Your task to perform on an android device: My brother and I are planning a trip to China to tour the Great Wall of China. Find a flight for two persons travelling in the Economy class on November 20 from Sao Paulo - GRU International Airport to Beijing China (PEK) Airport using the gotogate app.
Image 0: 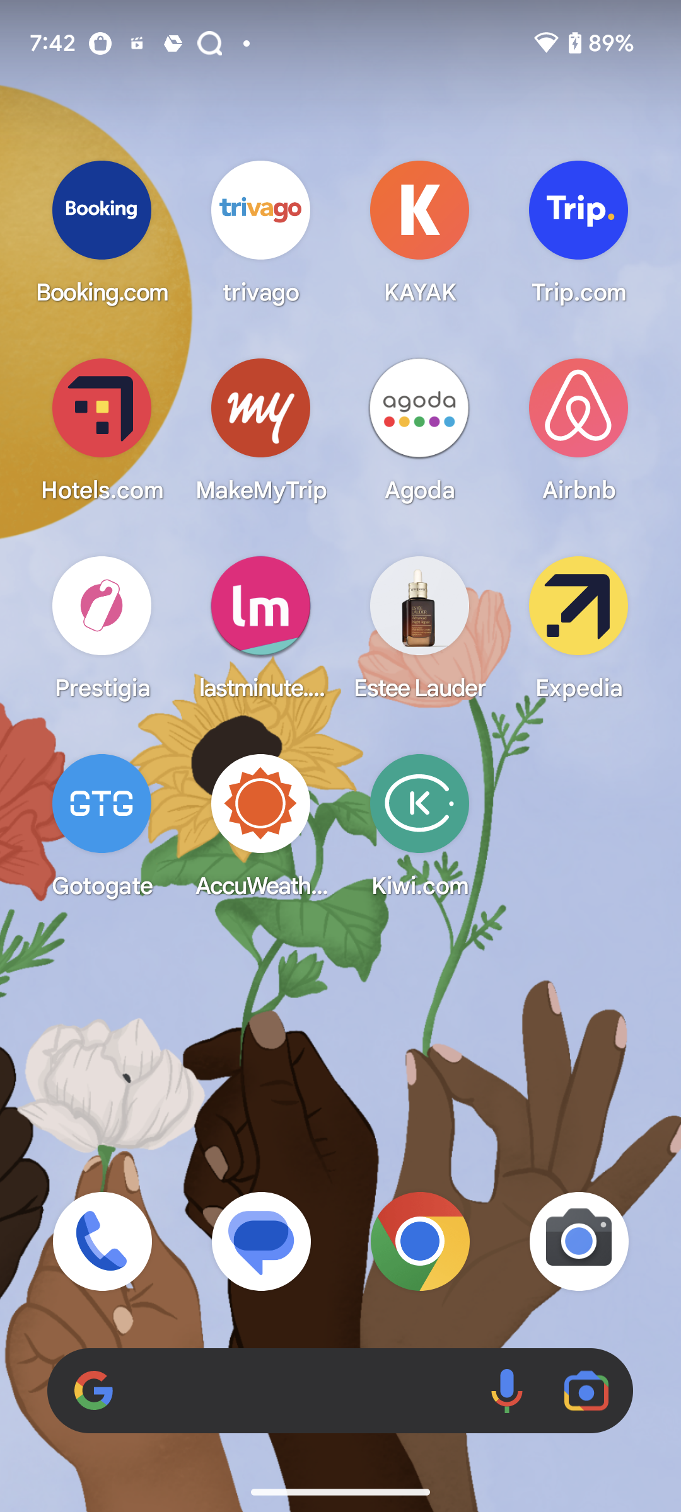
Open Gotogate app
Step 0: open app "Gotogate"
Image 1: 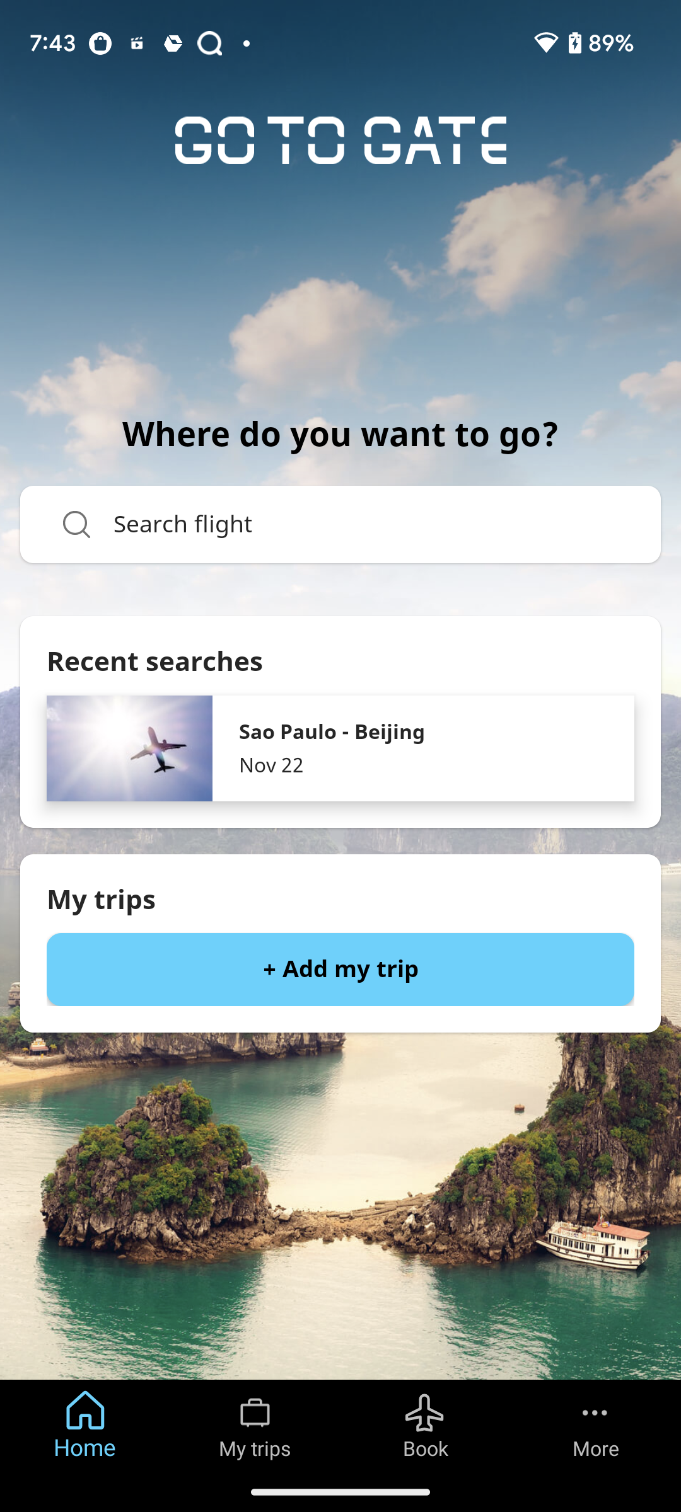
Click on the Search flight search bar
Step 1: click (367, 524)
Image 2: 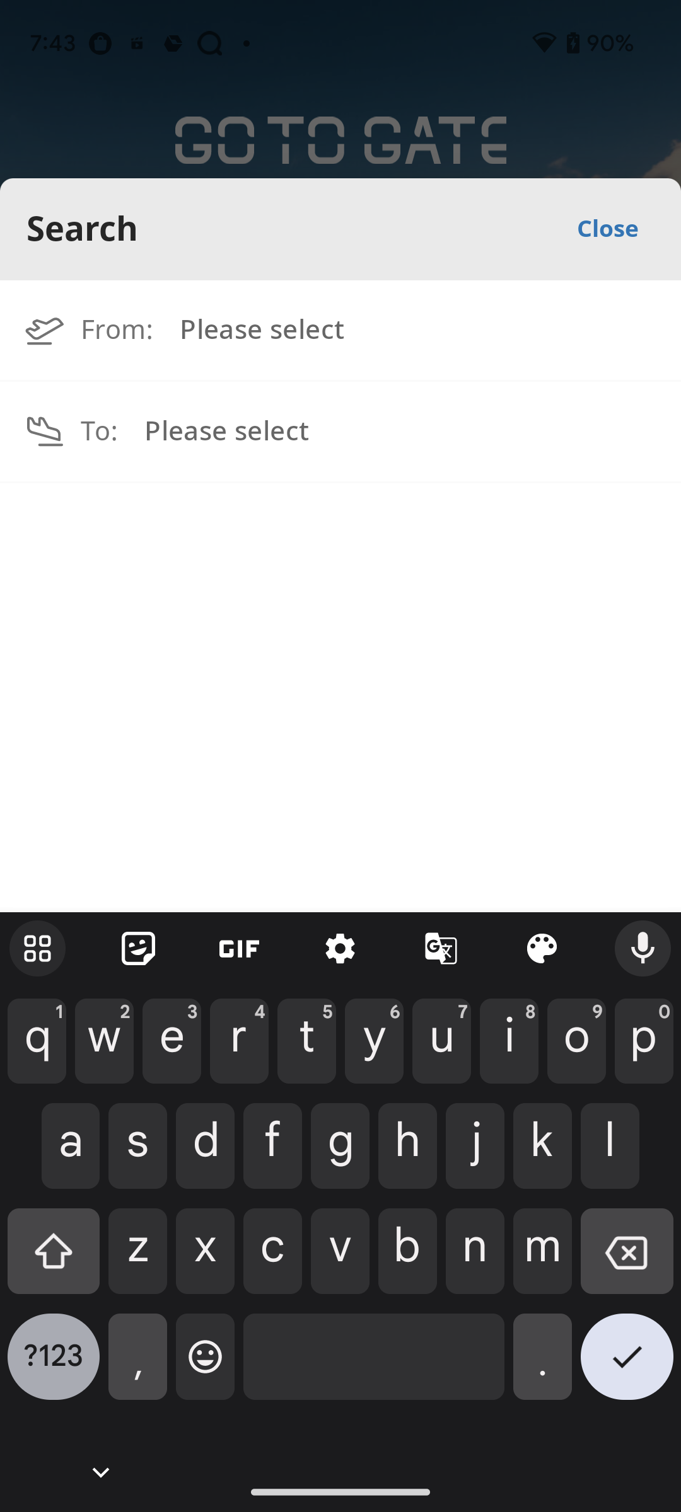
search for Sao Paulo
Step 2: type "sao paulo"
Image 3: 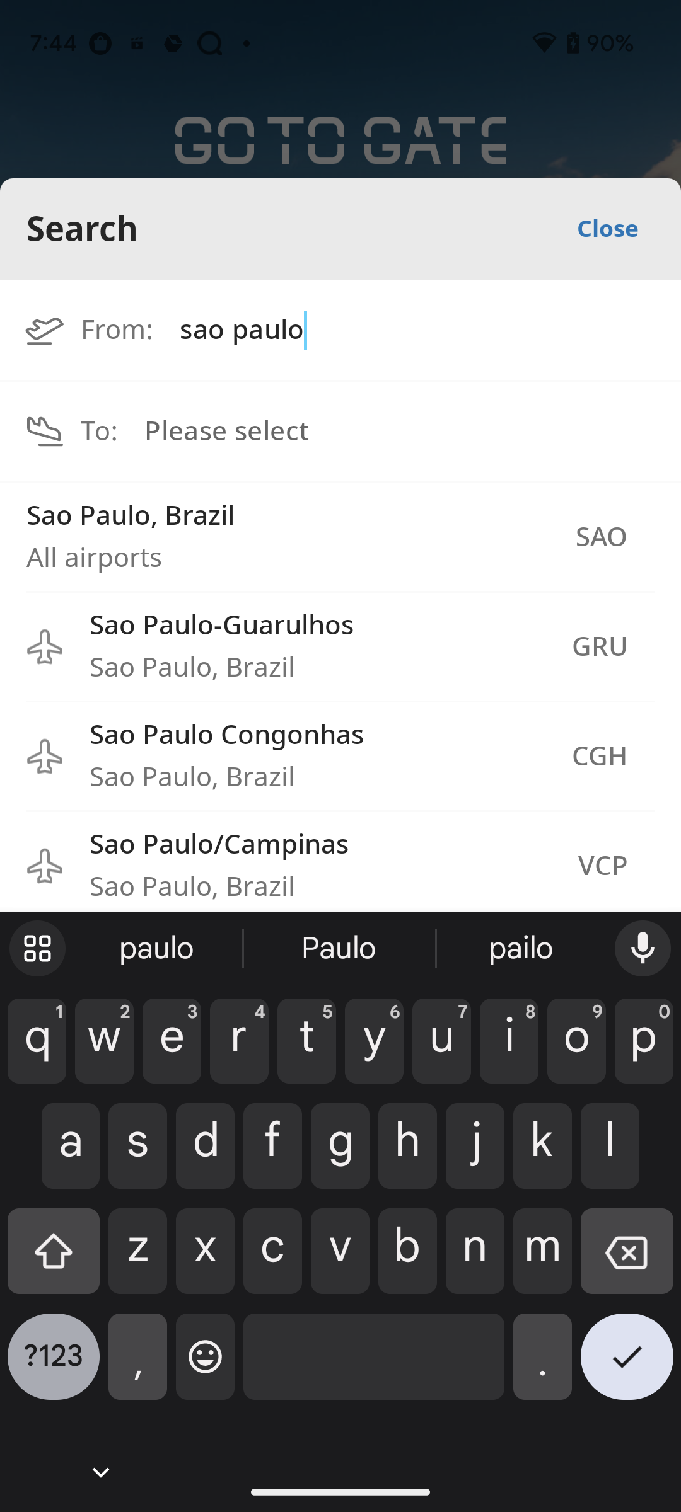
select Sao paulo - Guarulhos GRU Airport
Step 3: click (317, 668)
Image 4: 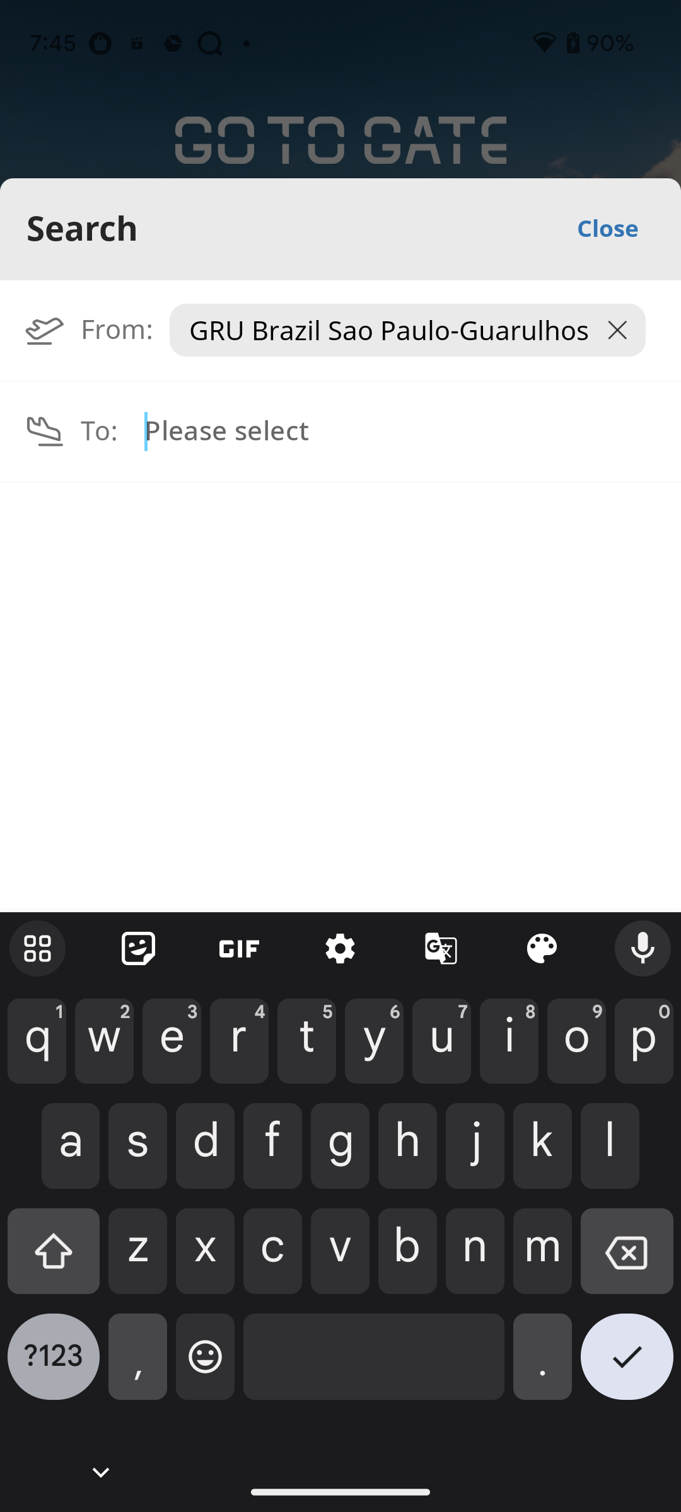
search for Beijing
Step 4: type "Beijing"
Image 5: 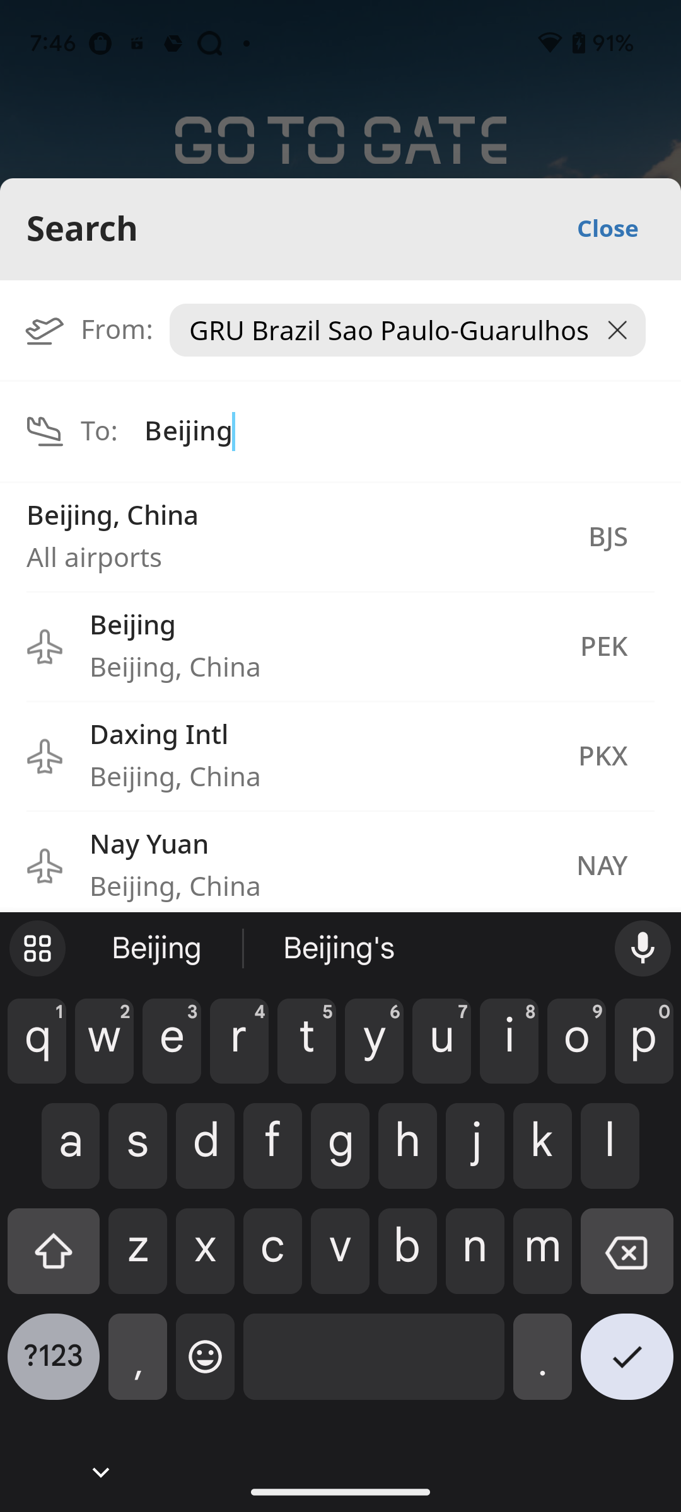
Select Beijing PEK Airport
Step 5: click (321, 626)
Image 6: 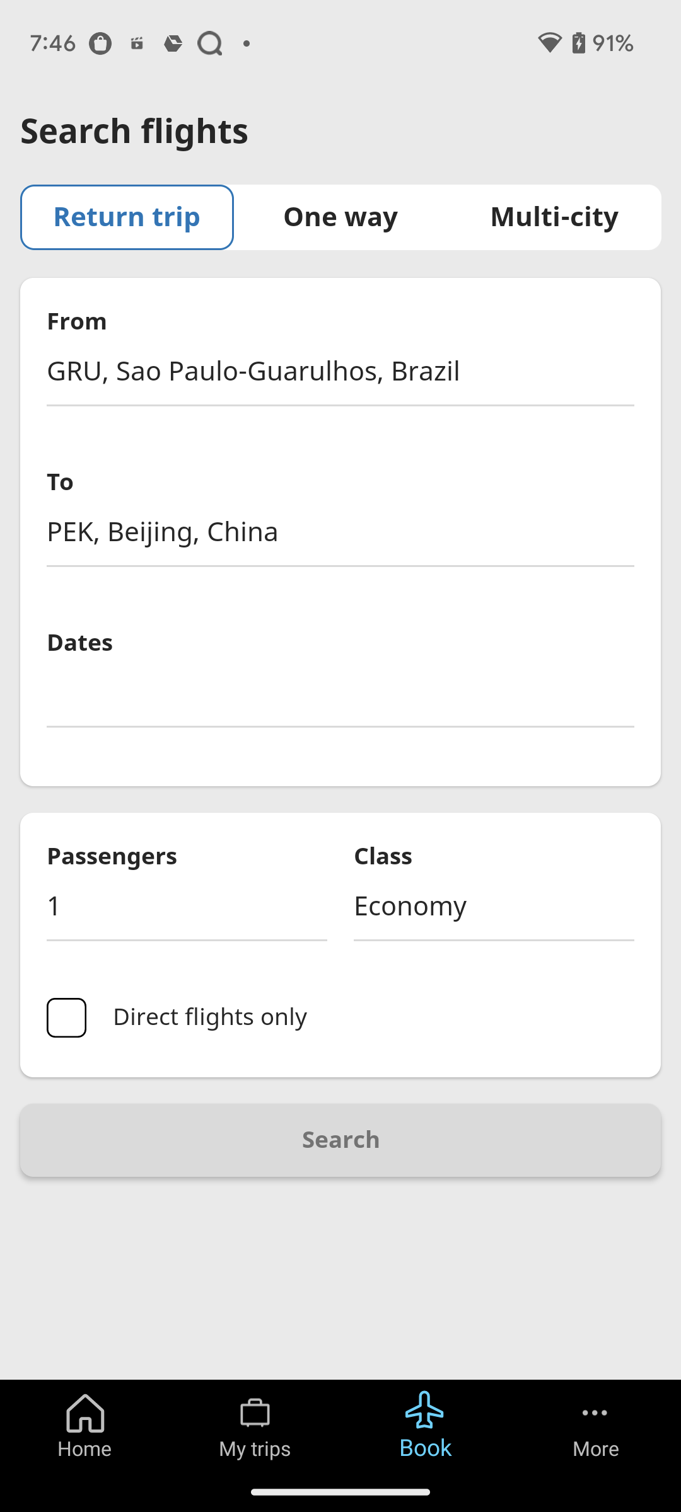
Click on One way
Step 6: click (340, 217)
Image 8: 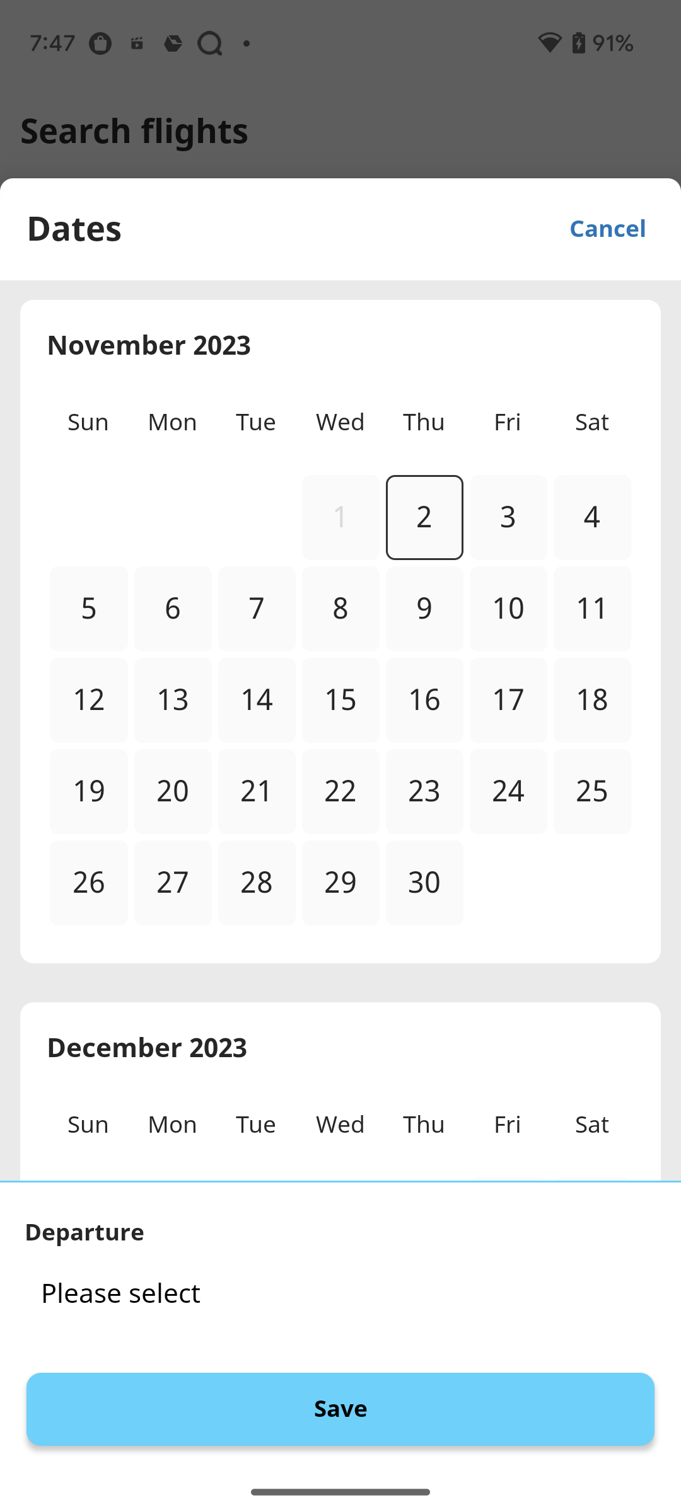
select date as November 20
Step 8: click (173, 791)
Image 9: 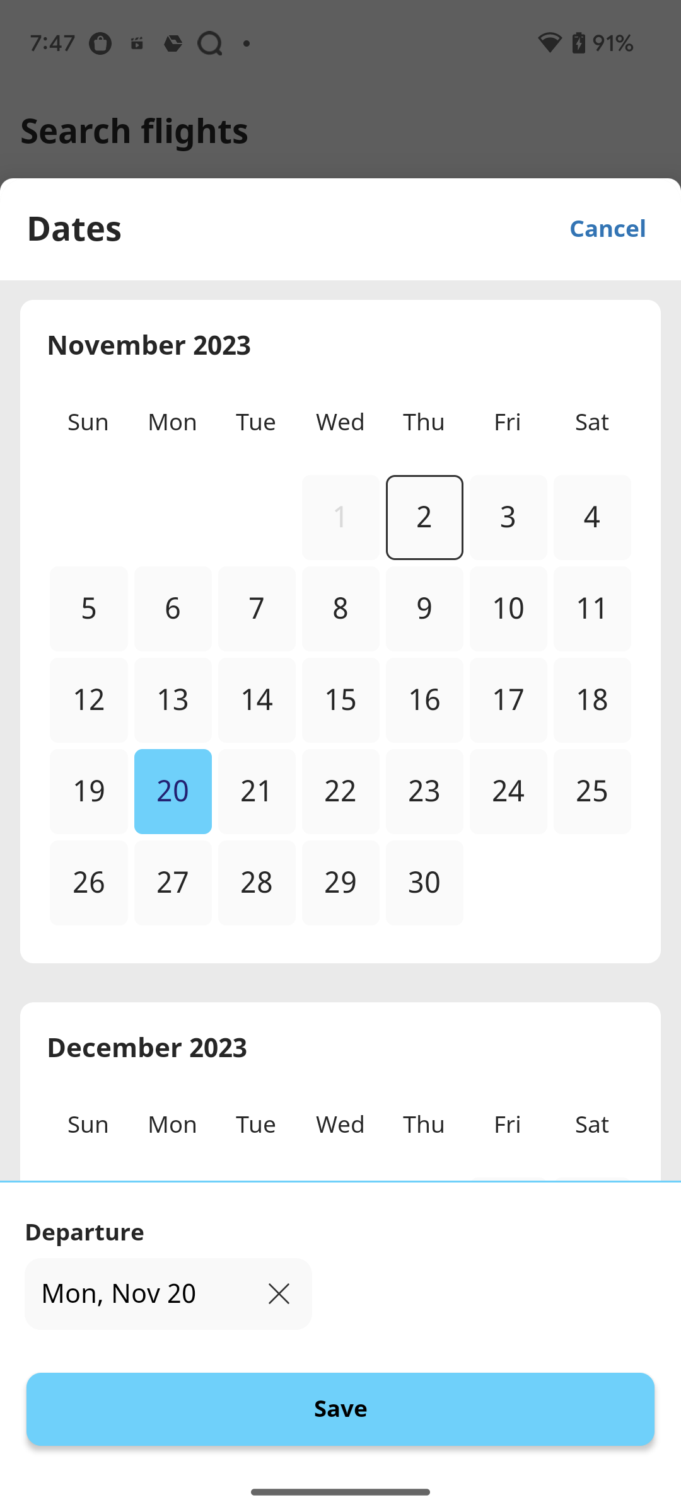
Click on save option at the bottom of the screen
Step 9: click (340, 1409)
Image 10: 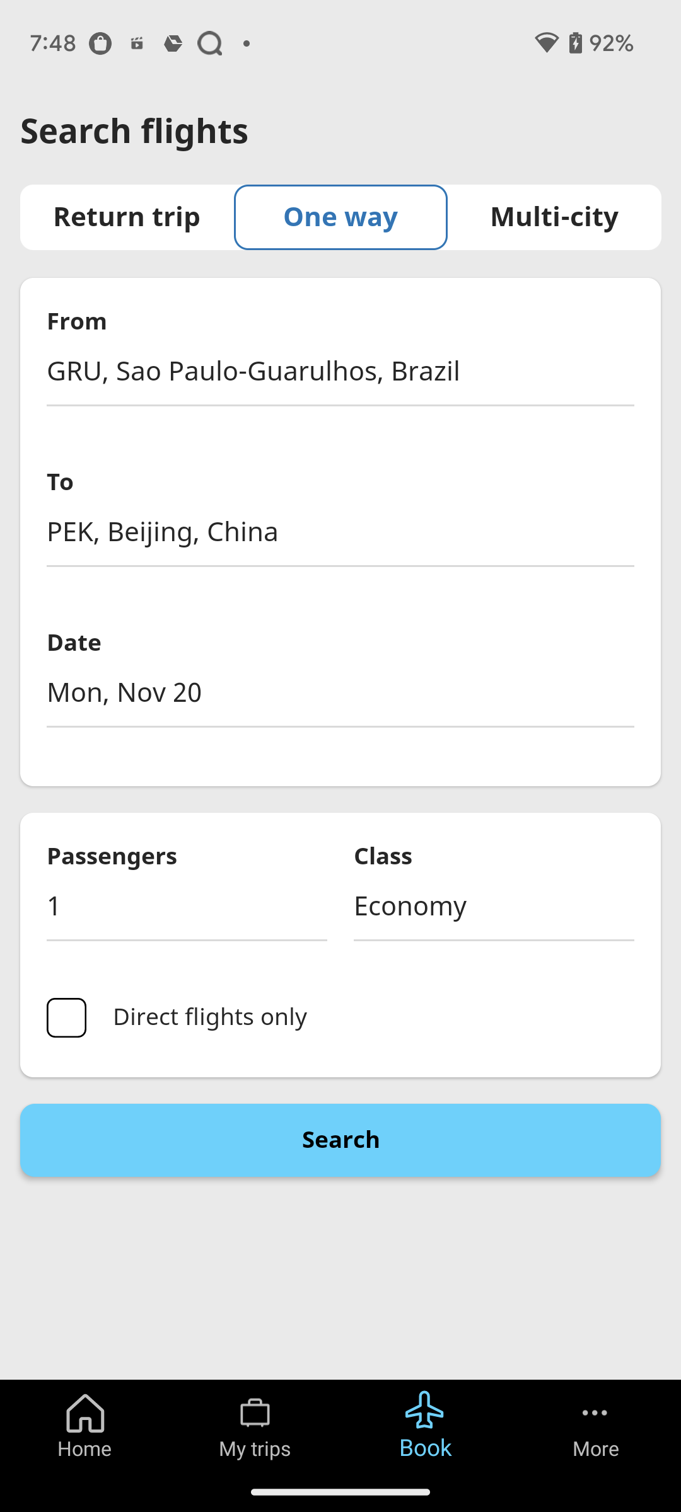
Click on Search button
Step 10: click (340, 1140)
Image 11: 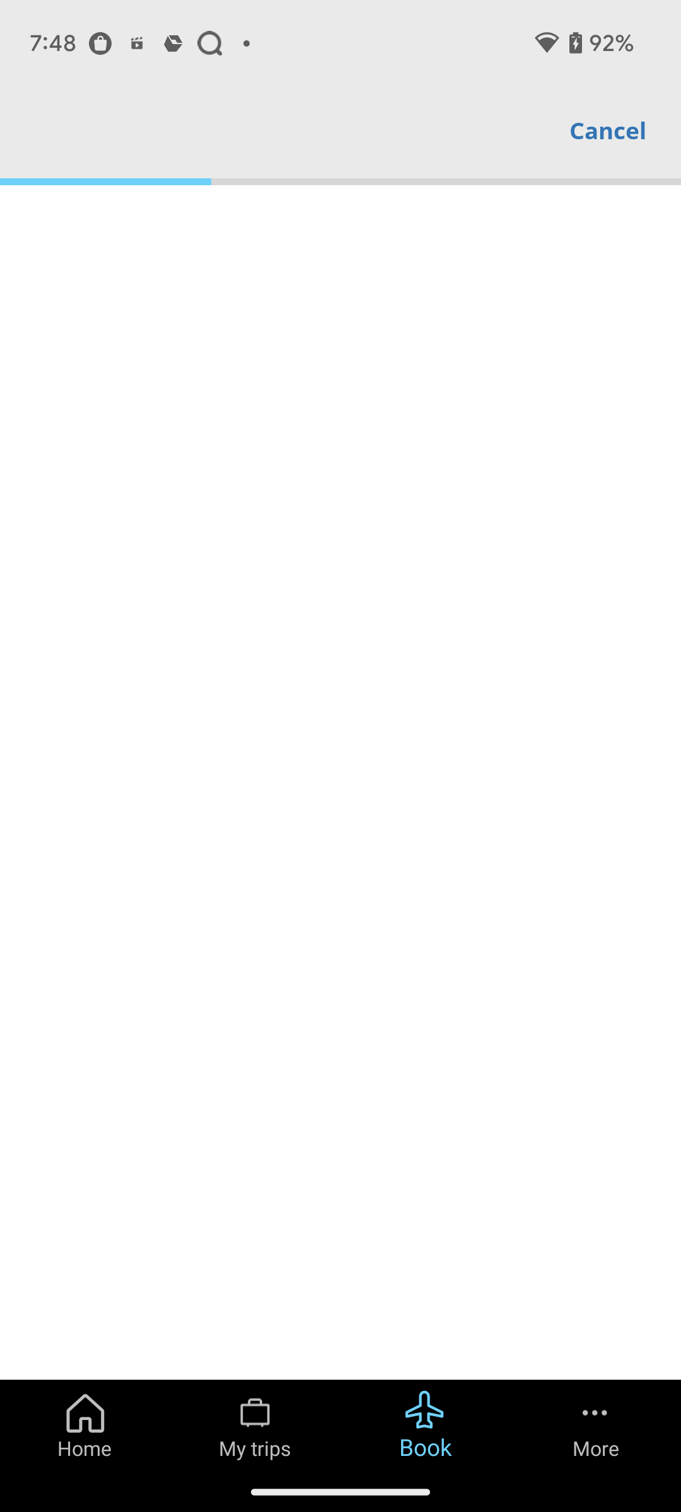
Click on Search button
Step 11: wait